Your task to perform on an android device: I want to view all my reminders.
Image 0: 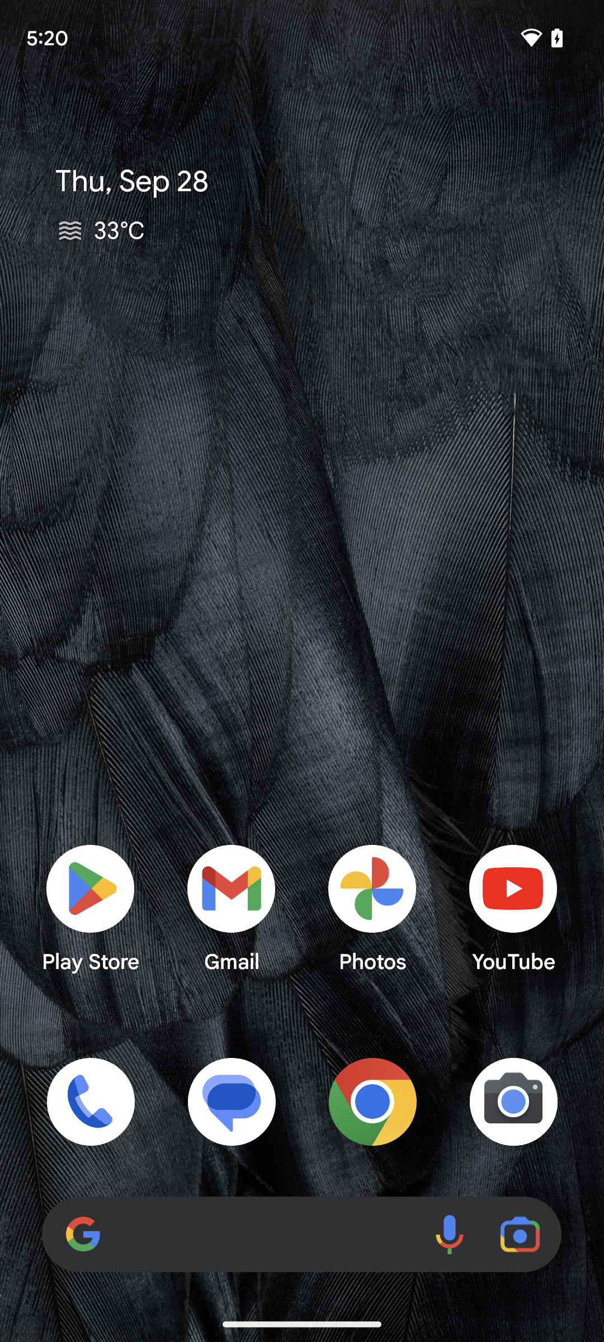
Open the reminder app.
Step 0: open app "Reminder"
Image 1: 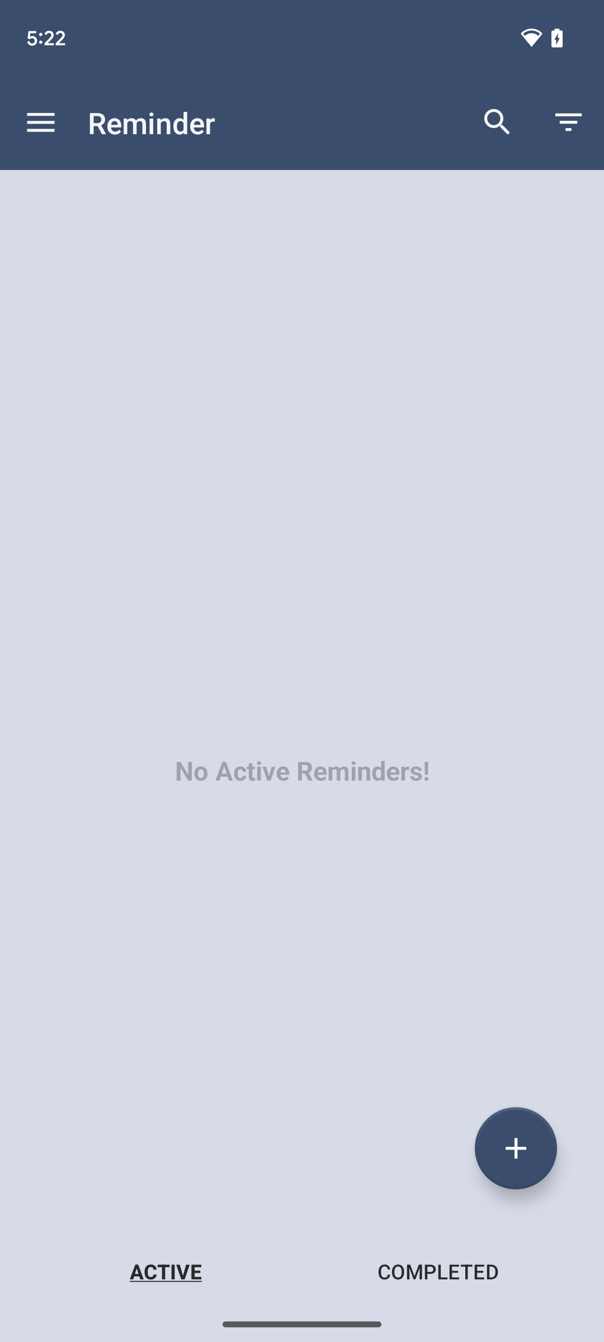
Tap on completed
Step 1: click (438, 1271)